Your task to perform on an android device: Look up Coldplay's One World song in full 4K, live from Sao Paulo, Brazil, on the YouTube app for entertainment. Coldplay is a British rock band that was founded in London in 1997.
Image 0: 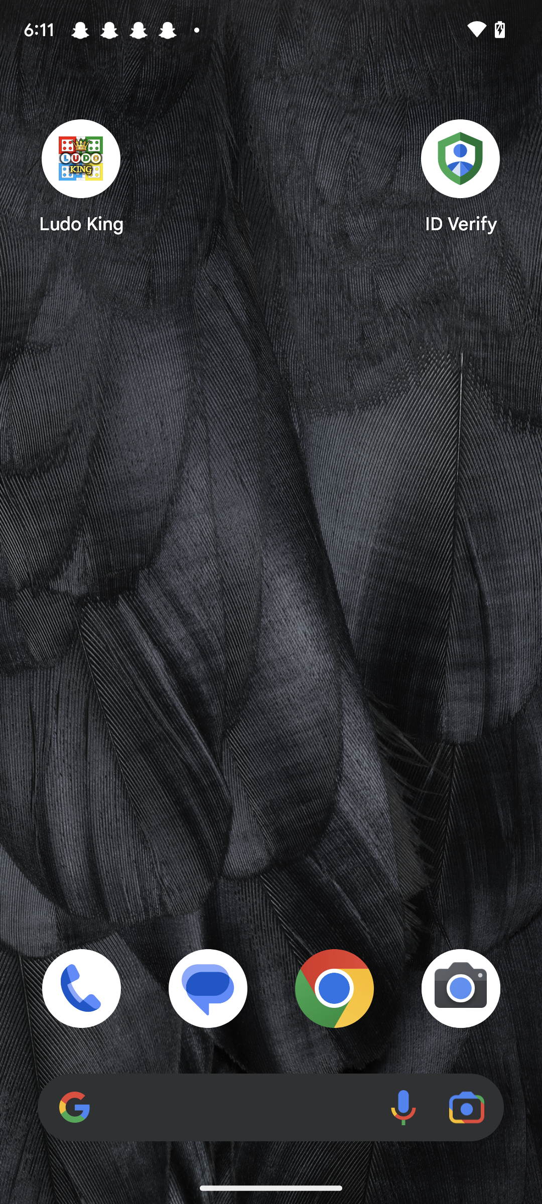
Open the YouTube app.
Step 0: open app "YouTube"
Image 1: 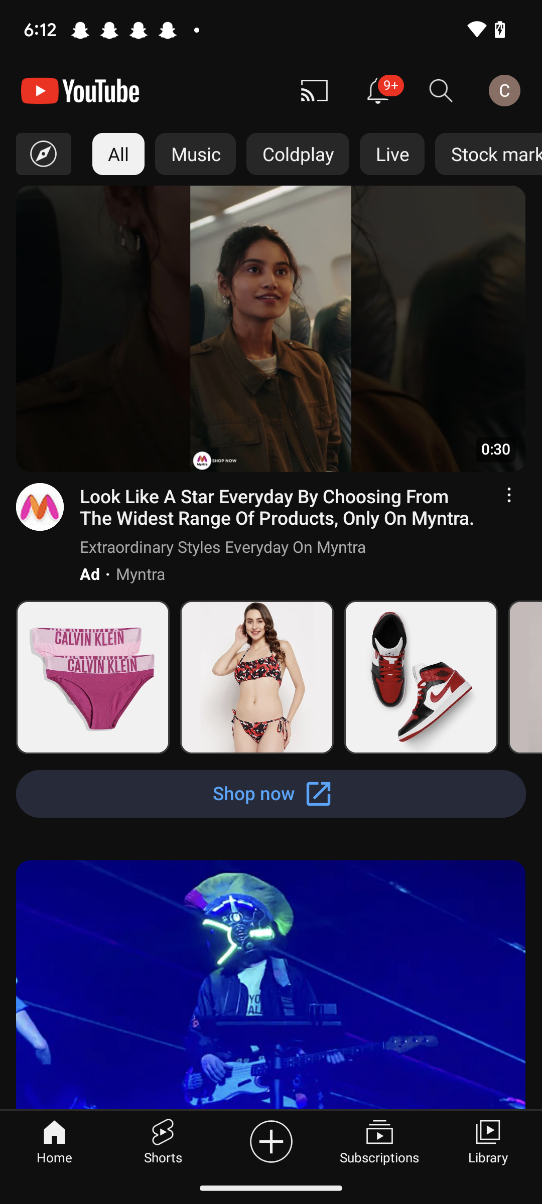
Click on the search icon at the top right side of the screen.
Step 1: click (441, 91)
Image 2: 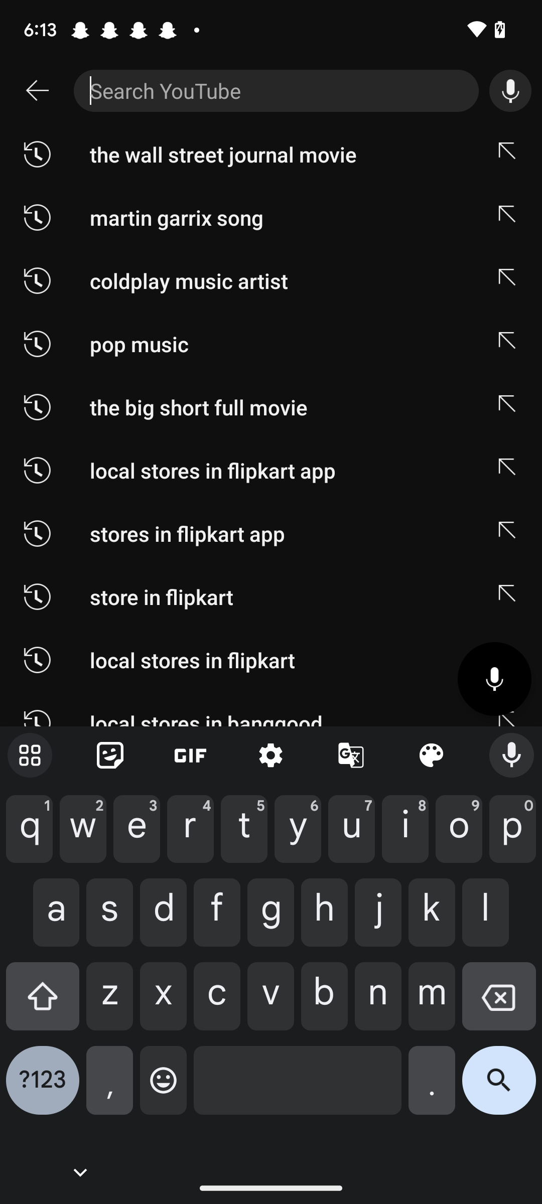
Type one world song, Coldplay, in the search bar.
Step 2: type "one world song coldplay"
Image 3: 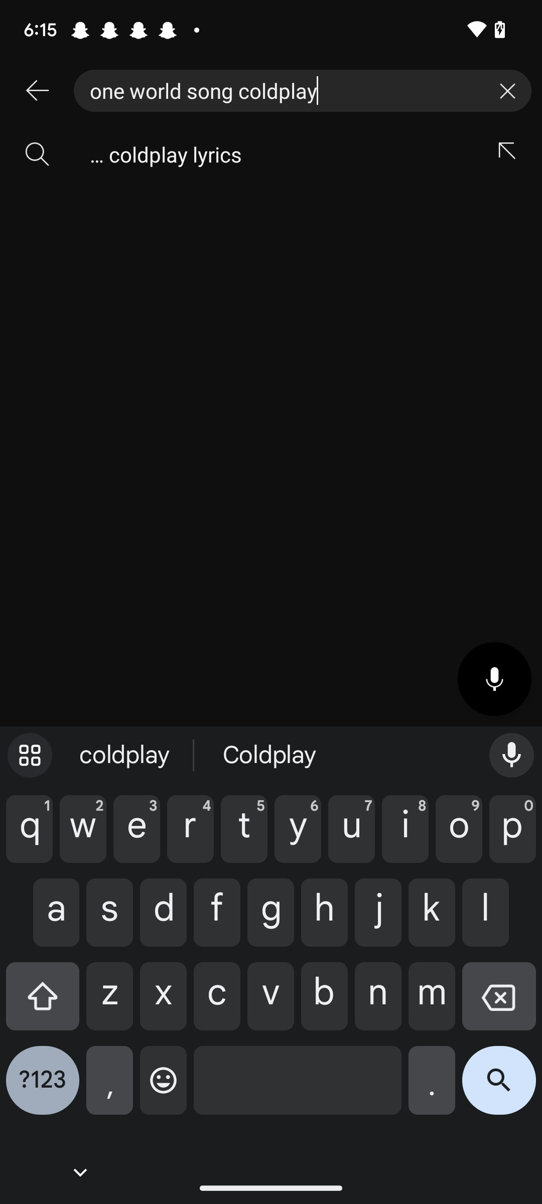
Click on the search icon at the bottom right corner of the screen.
Step 3: click (499, 1088)